Your task to perform on an android device: Adjust the brightness on the Amazon kindle app a little bit, it will make reading the book easier.
Image 1: 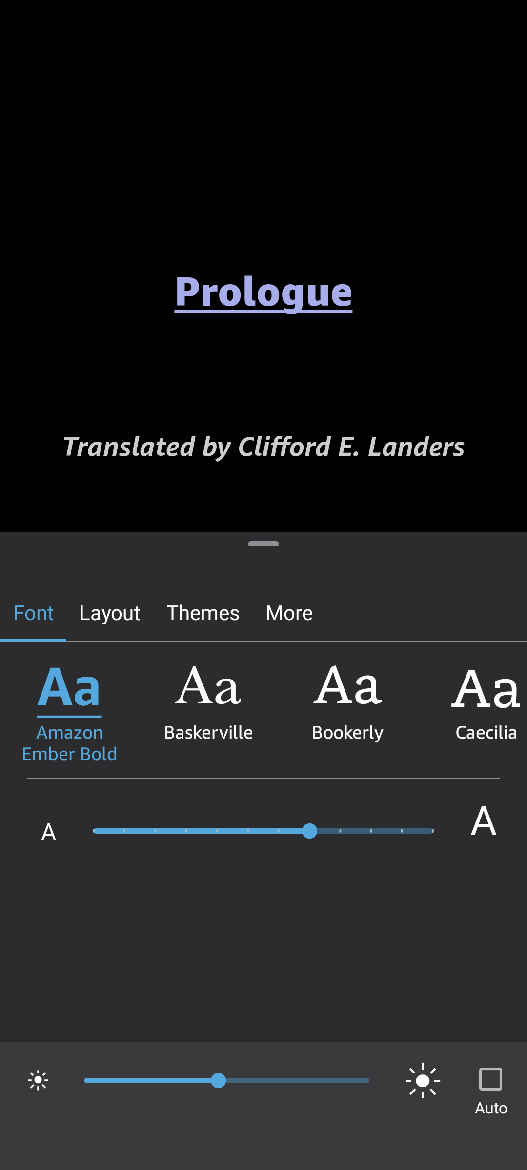
Swipe left to adjust the brightness a little bit
Step 1: click (227, 1080)